Your task to perform on an android device: Add Nerf Elite 2.0 Commander RD-6 Blaster Blue to the cart on the FirstCry app.
Image 0: 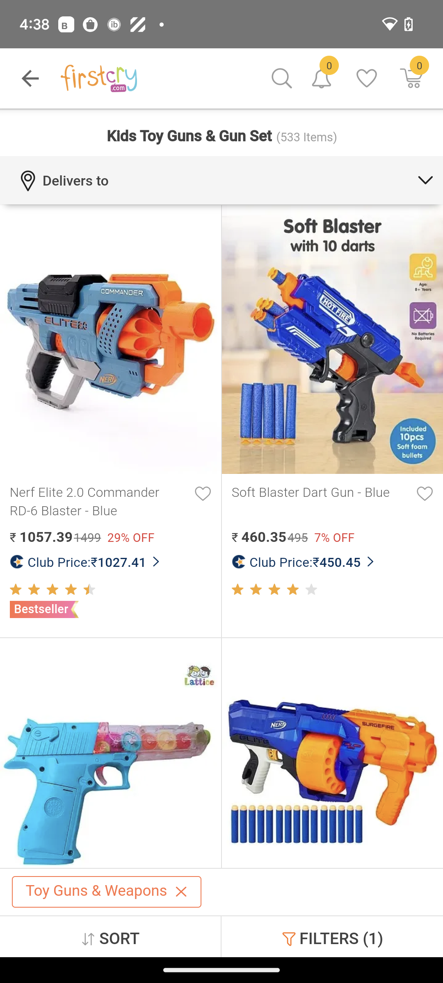
Click on the first image on the left side of the screen.
Step 0: click (111, 339)
Image 1: 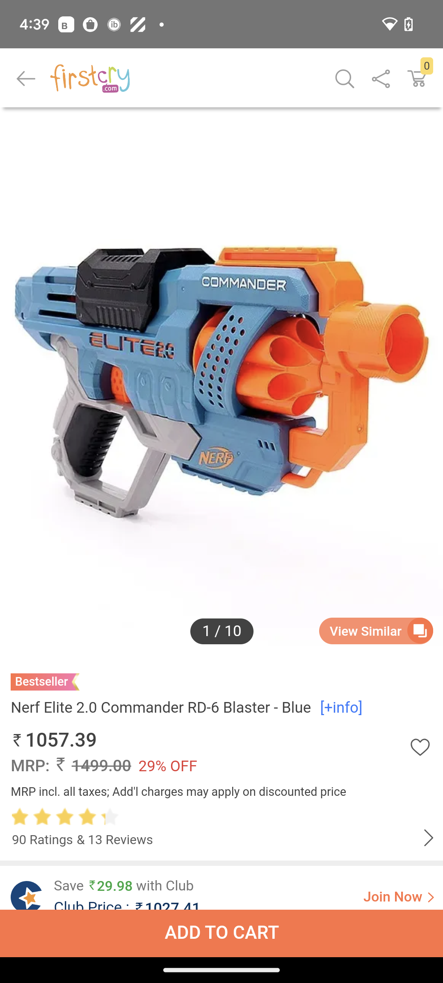
Click on Add to Cart at the bottom of the screen.
Step 1: click (222, 933)